Your task to perform on an android device: I needed formal pants for my office, so browse for "black formal pants for women" on the Tata Neu app.
Image 0: 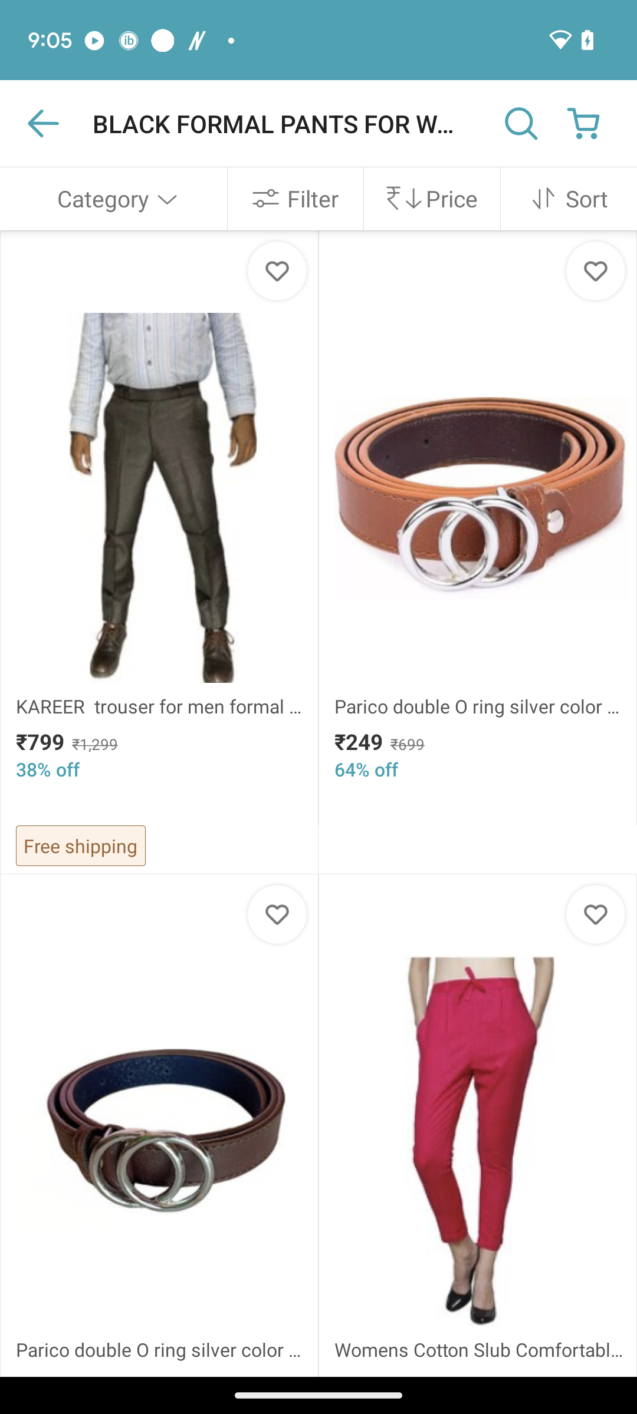
Open the Tata Neu app.
Step 0: open app "Tata Neu"
Image 2: 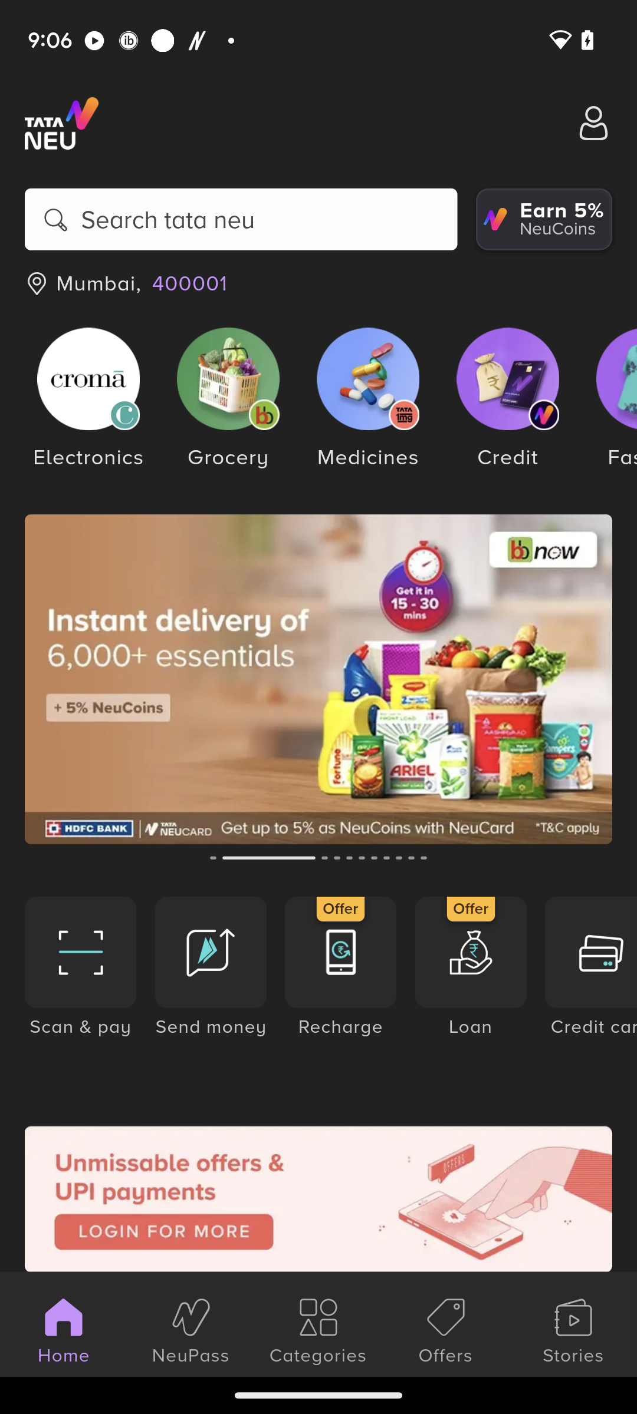
Click on the search box.
Step 2: click (241, 219)
Image 4: 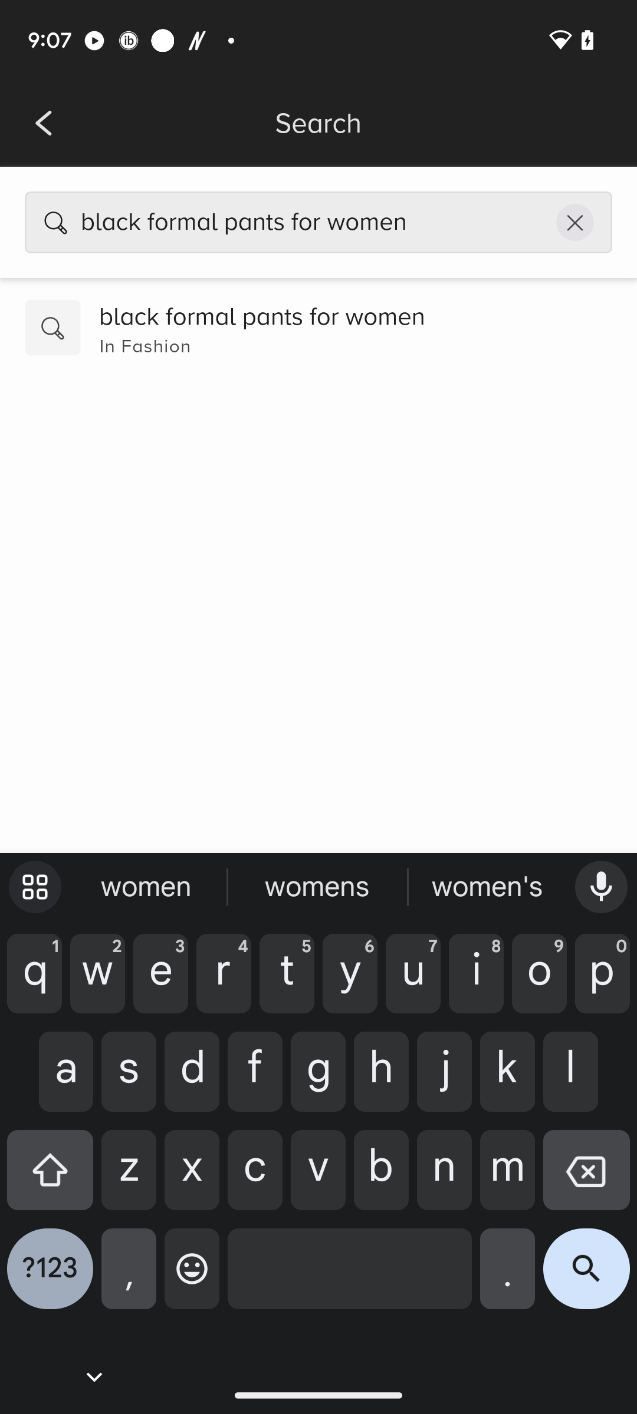
Click on the Search icon at the bottom right corner of the keyboard
Step 4: click (586, 1278)